Your task to perform on an android device: Forward the Cerebra Research mail to id-dbwscratch.test.id6@gmail.com.
Image 0: 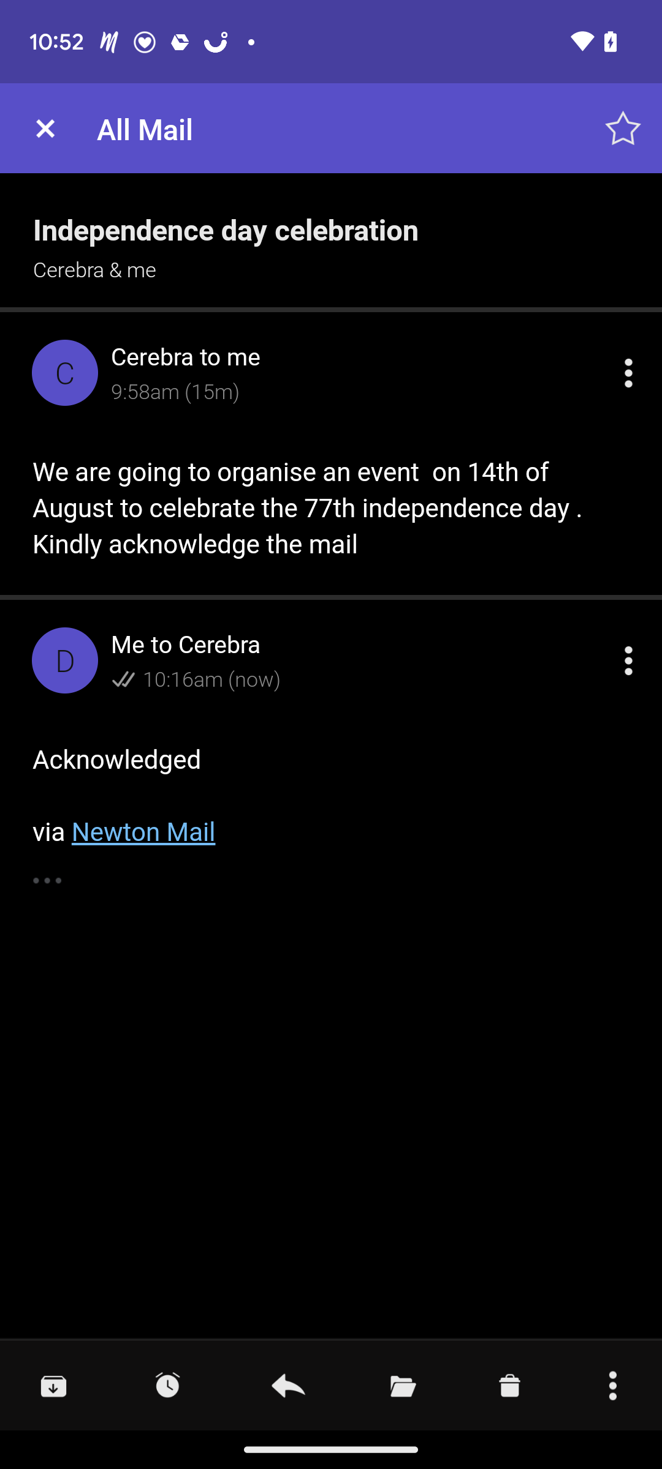
Click on the three dots just next to the cerebra mail.
Step 0: click (625, 366)
Image 1: 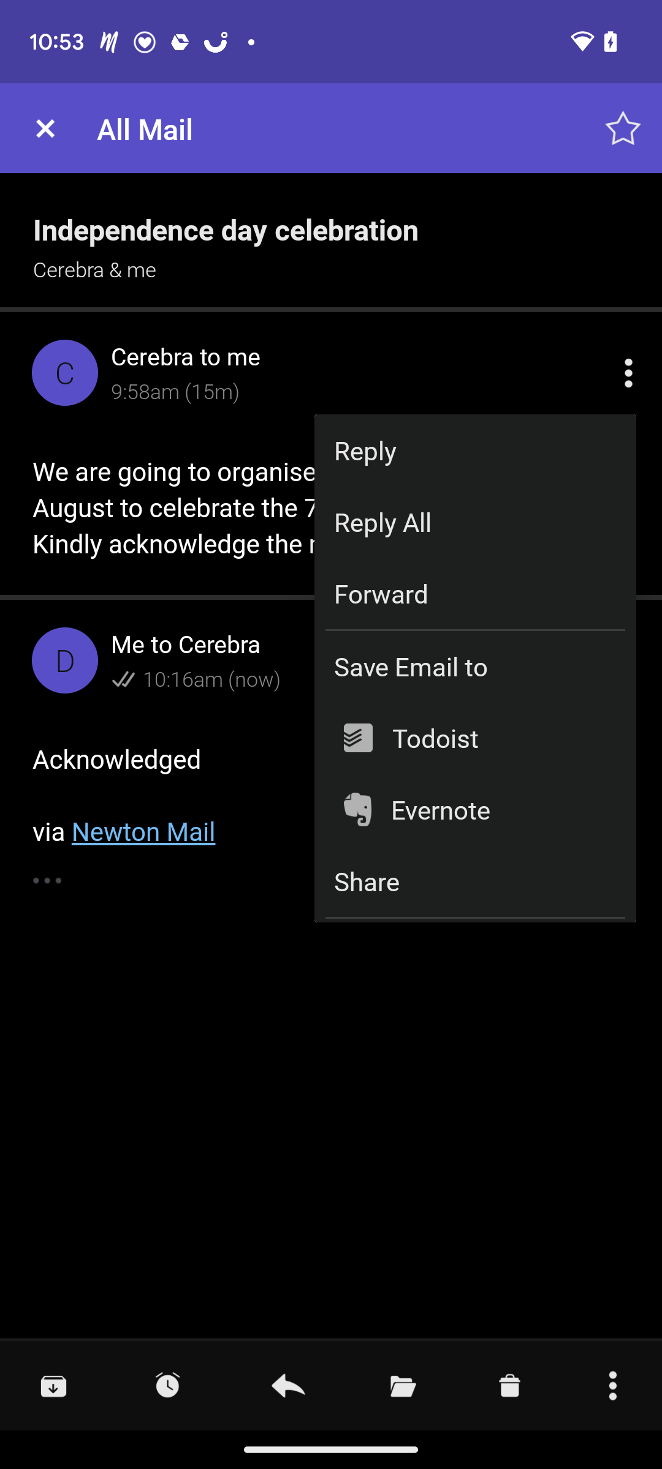
click on the third option forward.
Step 1: click (479, 593)
Image 3: 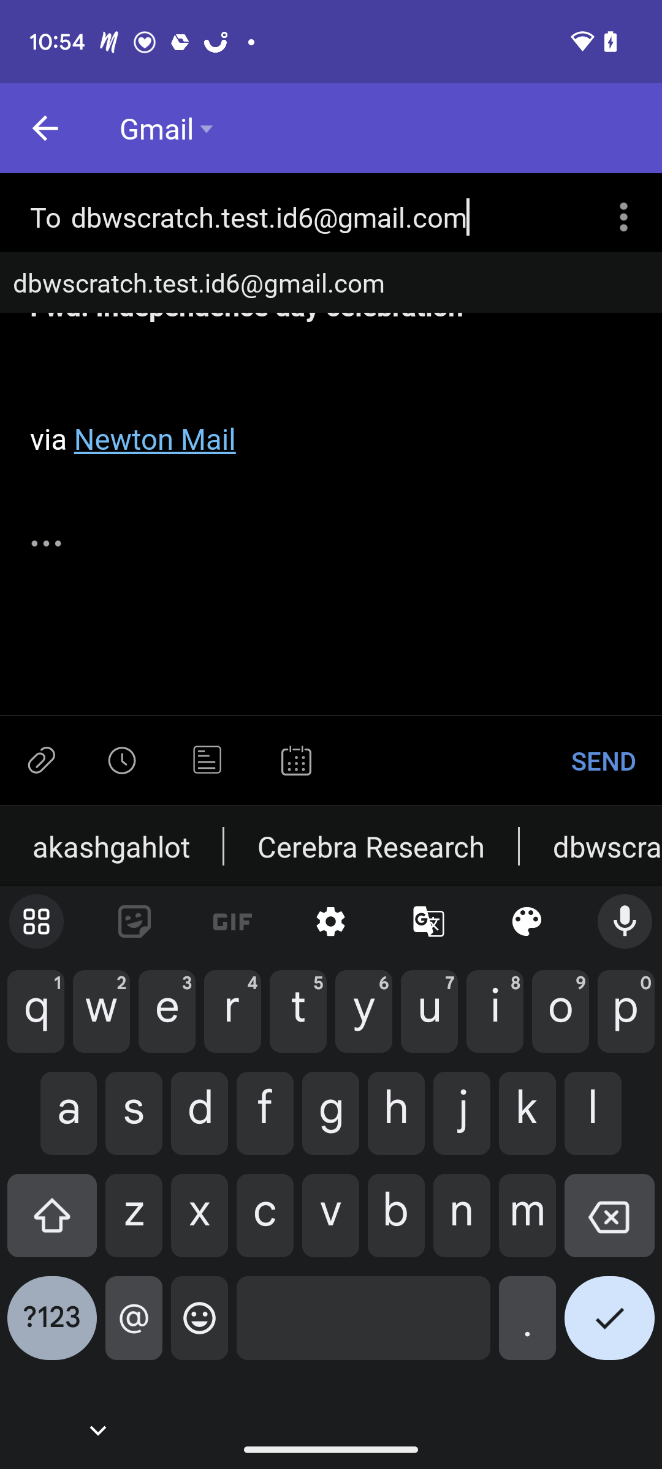
Click on Send on the right side, just above the keyboard.
Step 3: click (604, 760)